Your task to perform on an android device: Read the reviews of the Princess trendy boys tap and bottom sets Christmas Santa dress on Meesho.
Image 0: 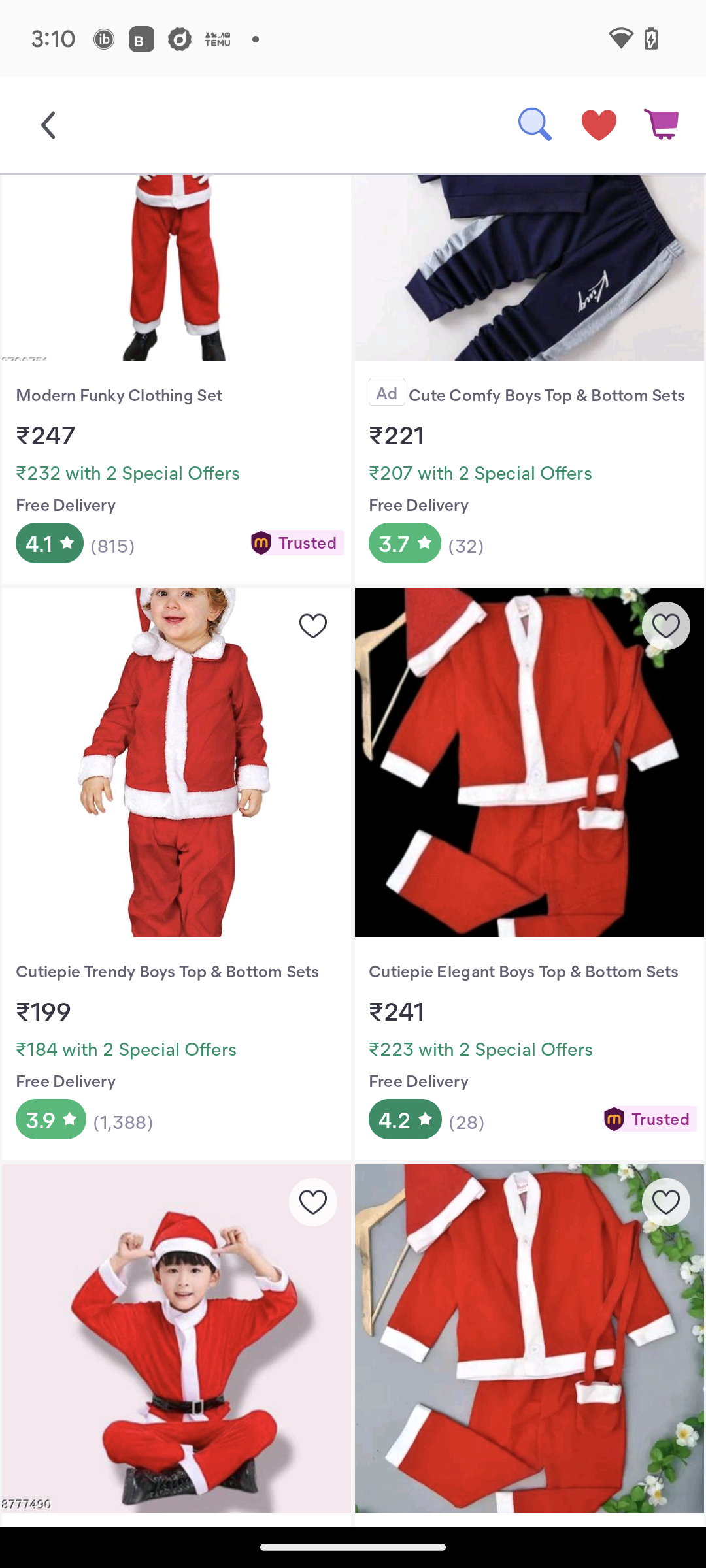
Scroll down.
Step 0: scroll up
Image 1: 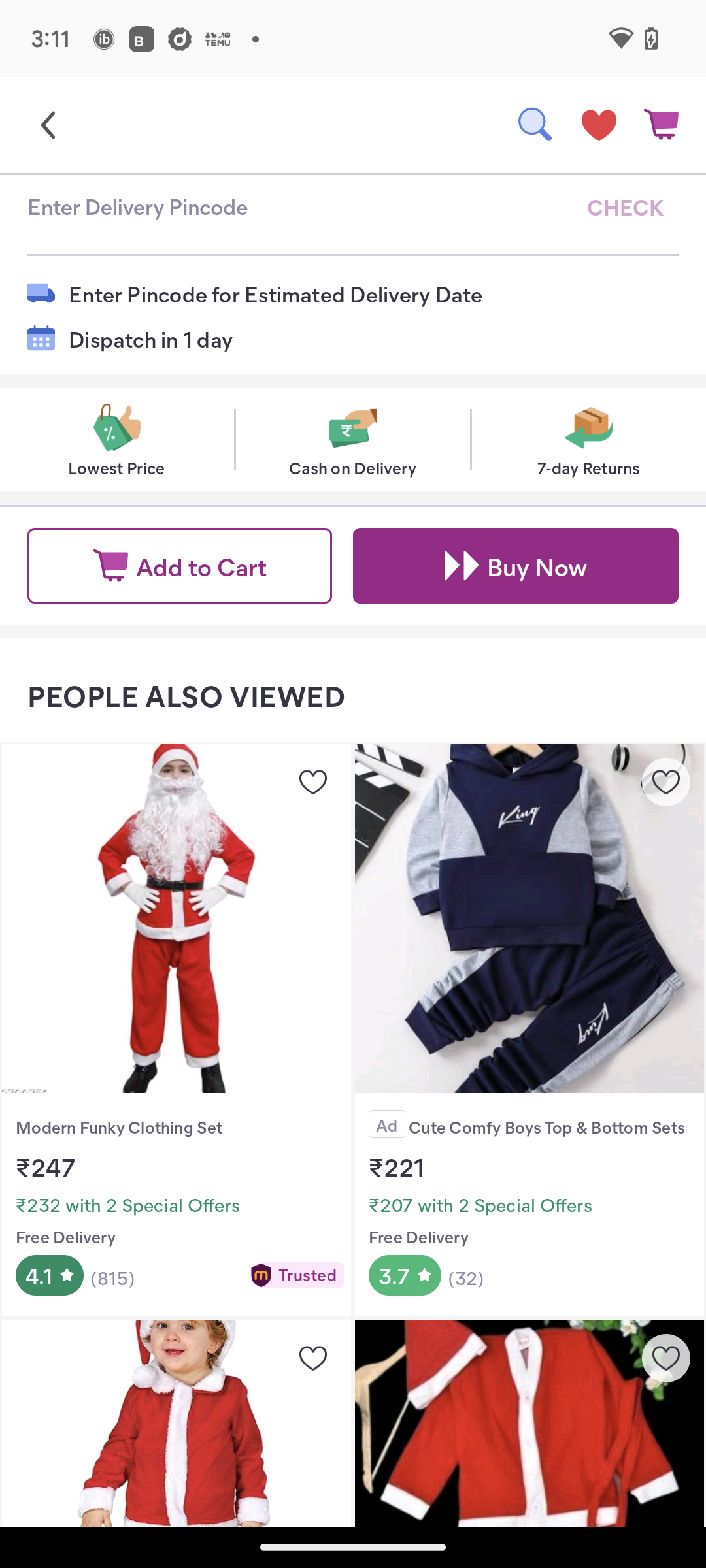
Scroll down.
Step 1: scroll up
Image 2: 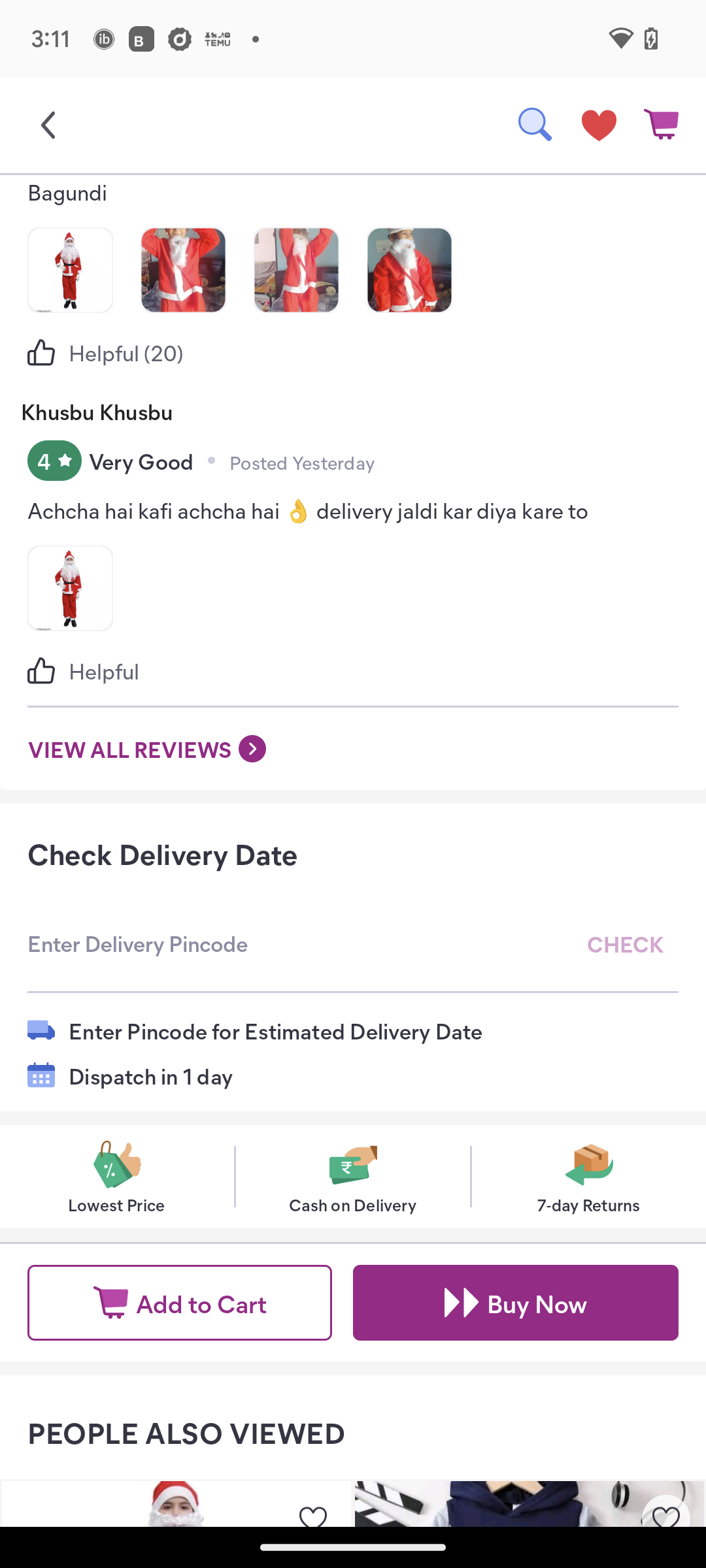
Scroll down.
Step 2: scroll up